Your task to perform on an android device: Share the Madame Web official trailer to keep notes on the app.
Image 0: 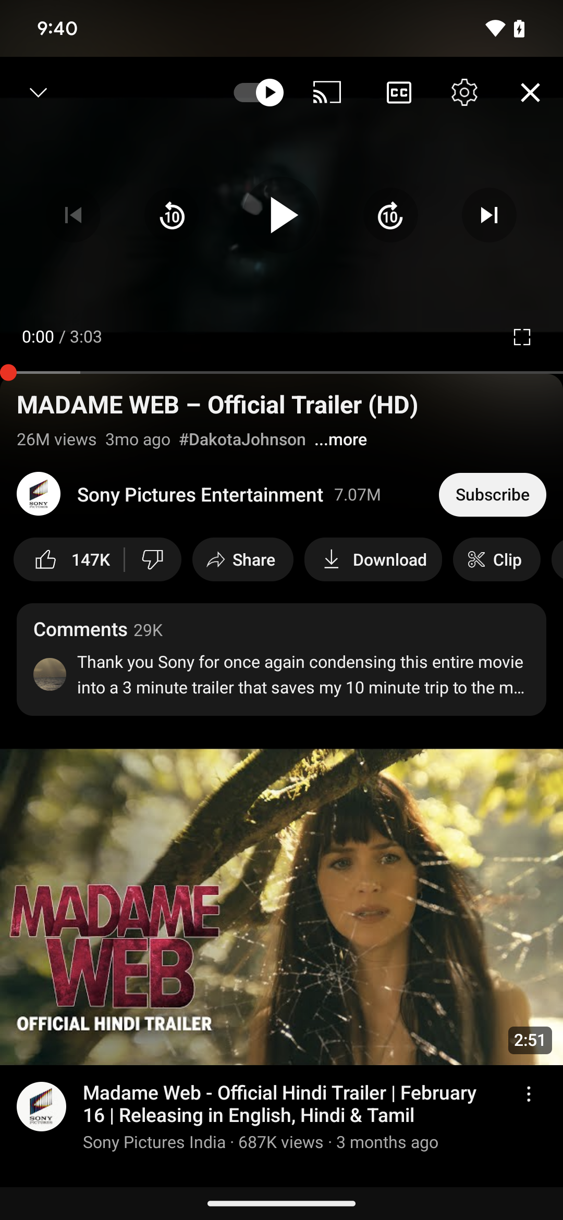
Click on the share icon on the screen.
Step 0: click (254, 559)
Image 1: 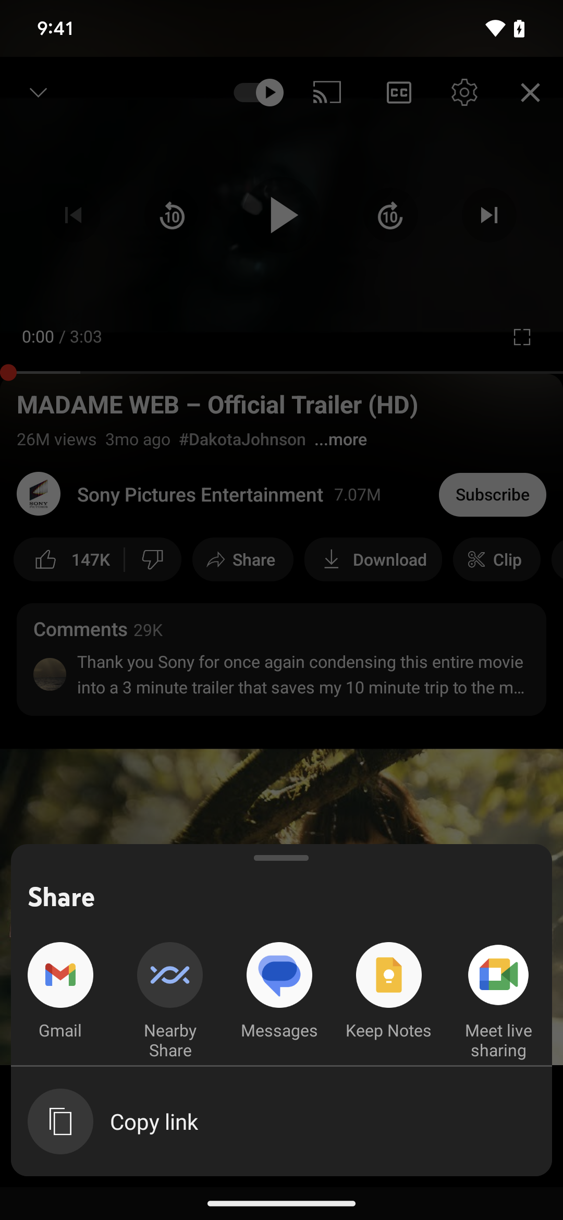
Click on the keep notes app icon.
Step 1: click (388, 992)